Your task to perform on an android device: I want to use the Amazon app to look for a tool box because I've had a number of recent needs.
Image 0: 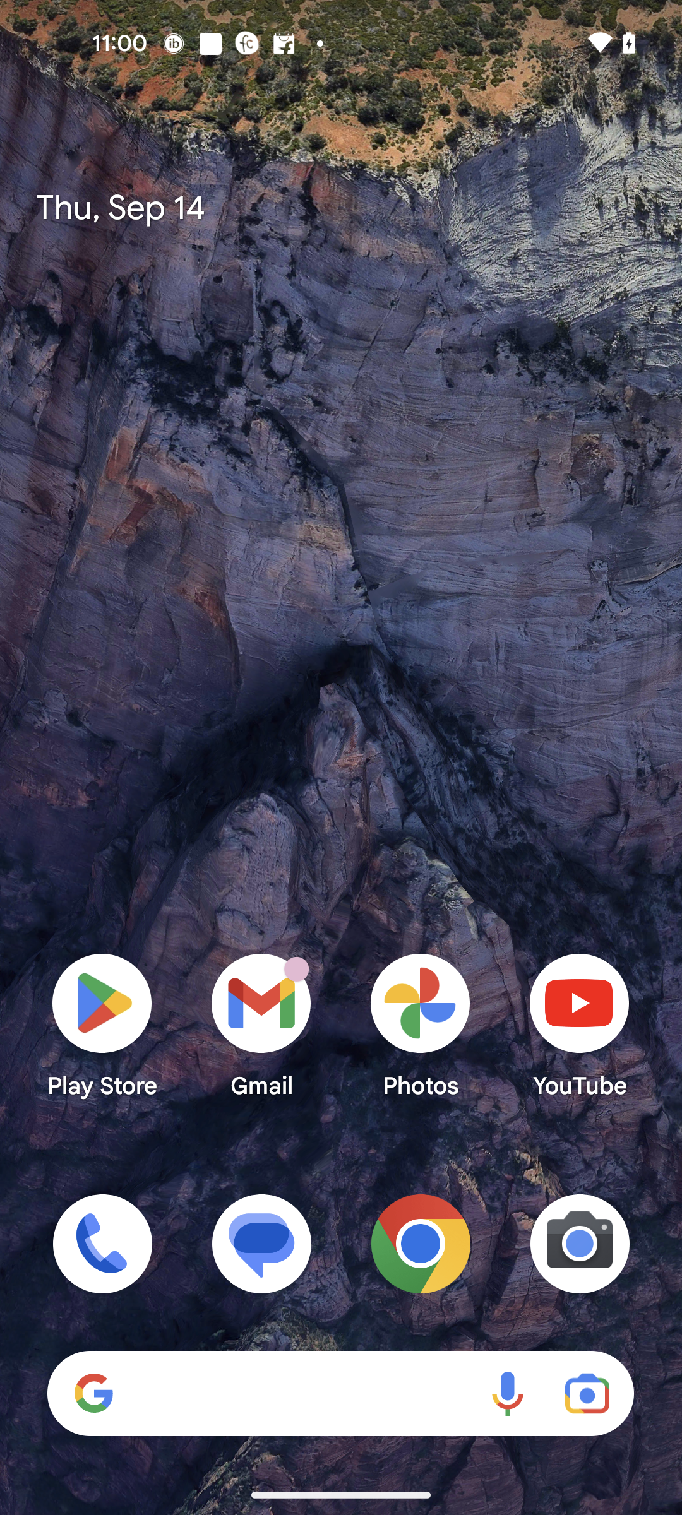
Open Amazon app
Step 0: open app "Amazon"
Image 1: 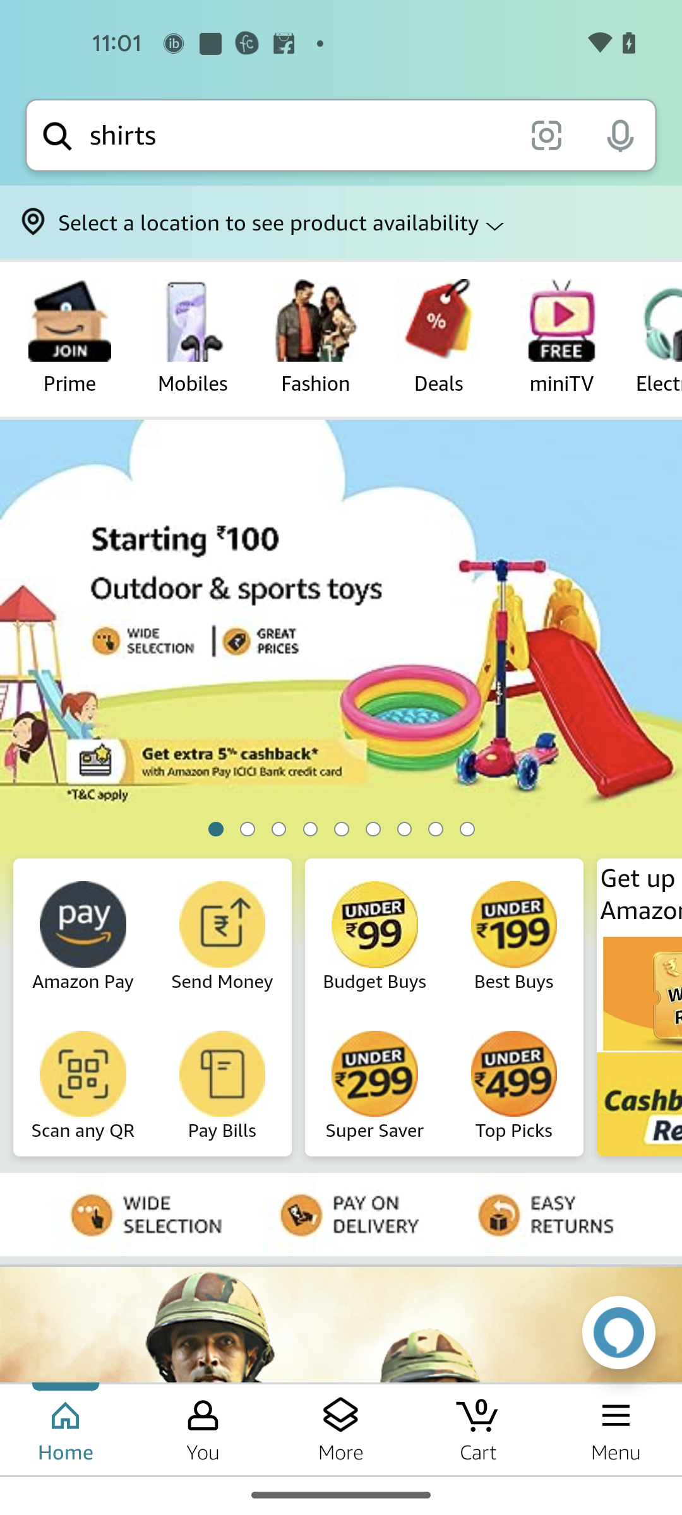
Click on the Search bar 
Step 1: click (299, 135)
Image 2: 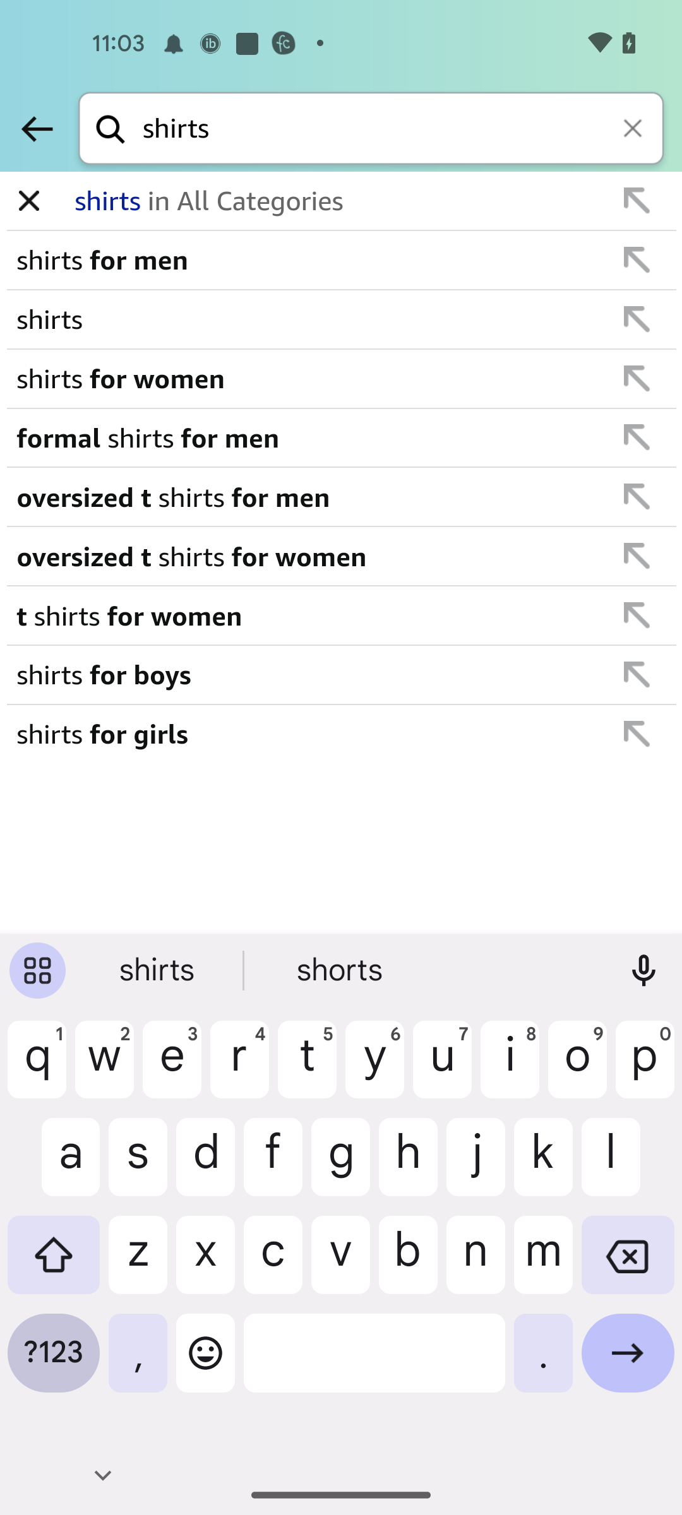
Clear the search bar
Step 2: click (634, 129)
Image 4: 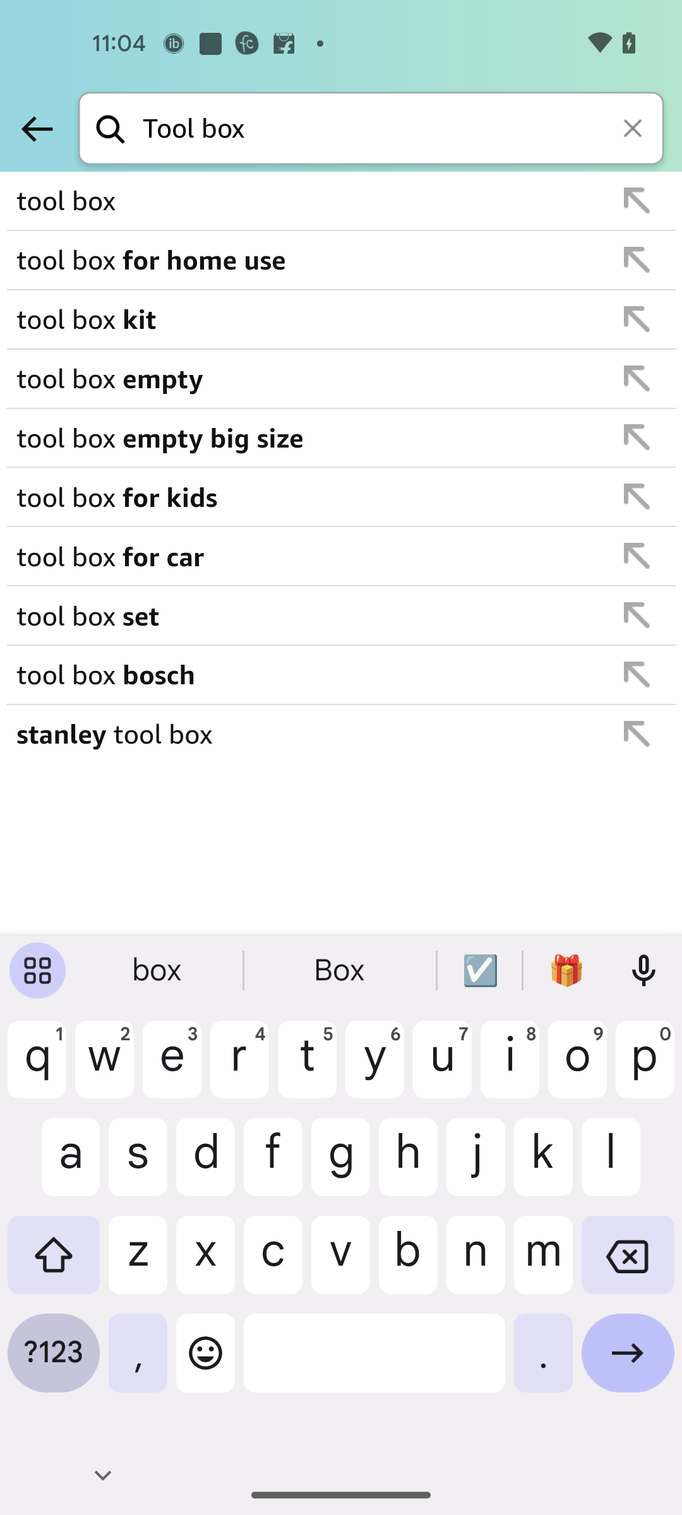
Click on the First search result
Step 4: click (302, 201)